Your task to perform on an android device: I want to make sandwiches but unfortunately i have ran out of cheese stock use barakat app to find cheese
Image 0: 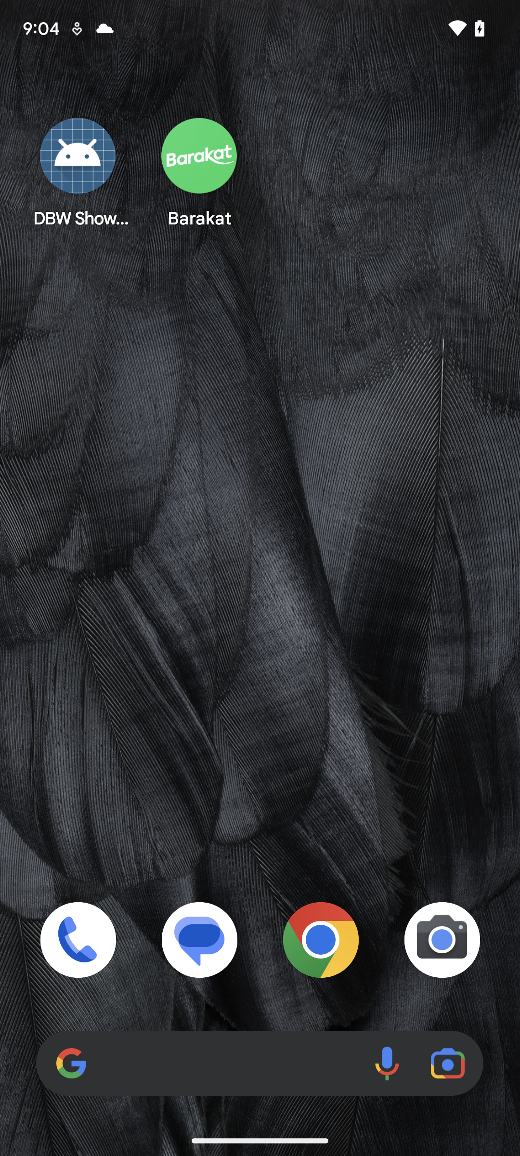
tap Barakat on the screen to open the application
Step 0: open app "Barakat"
Image 1: 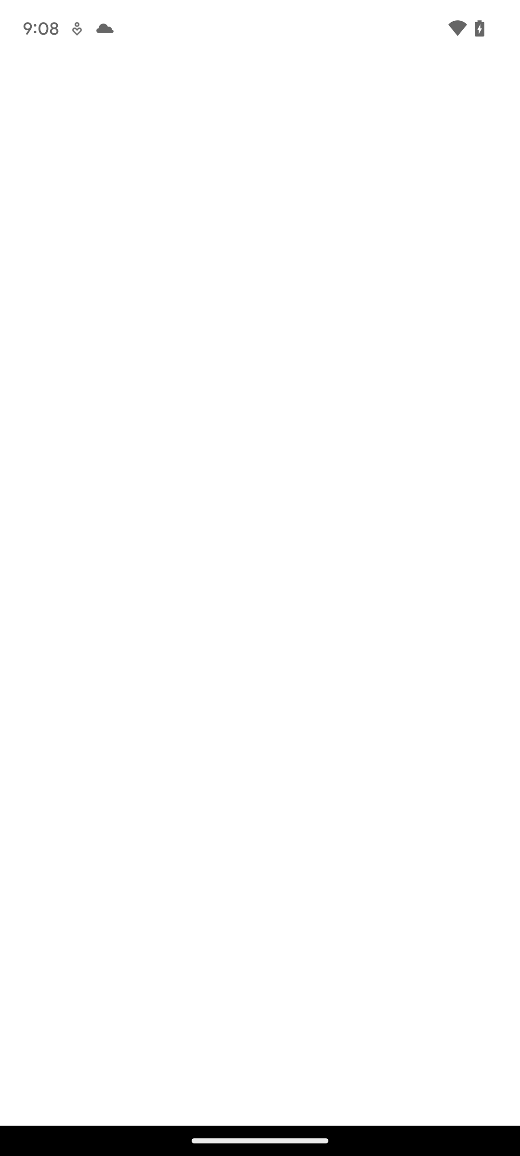
tap Barakat on the screen to open the application
Step 1: wait
Image 2: 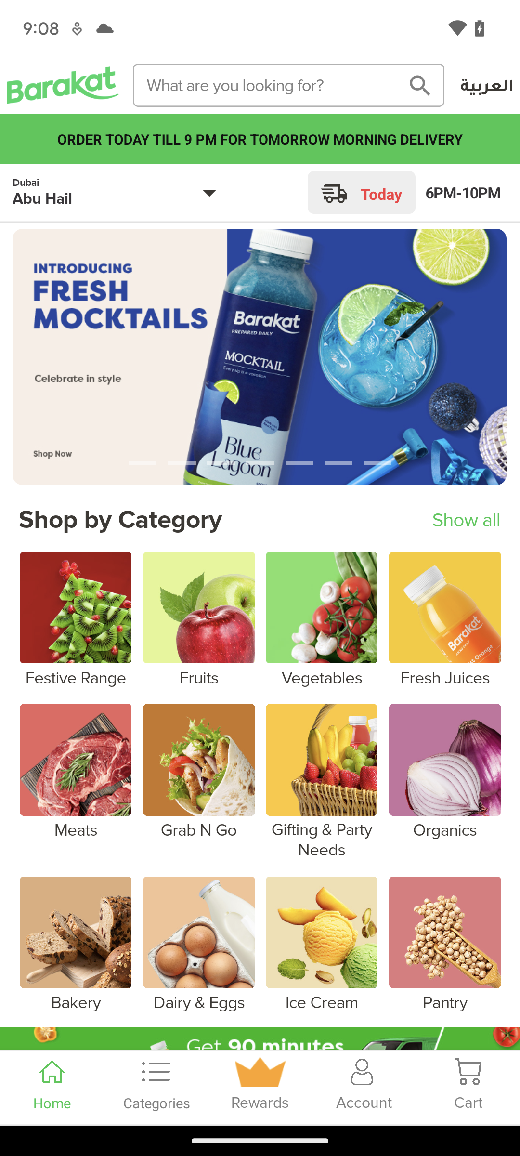
proceed to the top of the screen's search bar 
Step 2: click (288, 85)
Image 3: 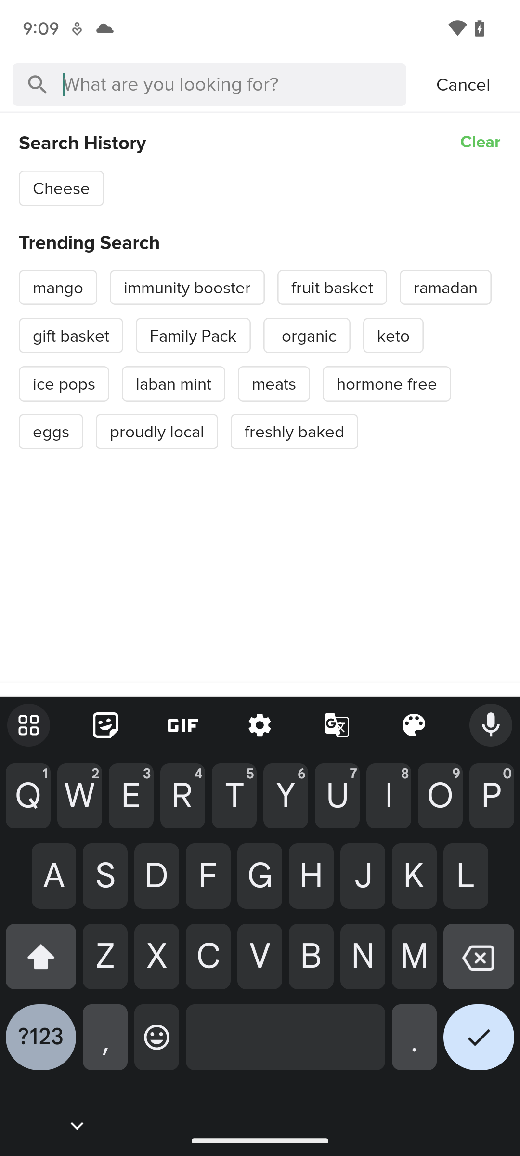
in the search bar type cheese at the top of the screen 
Step 3: type "cheese"